Your task to perform on an android device: I need to look up legumes on the Migros pp because it's healthy for my family and I'm running low in my pantry.
Image 0: 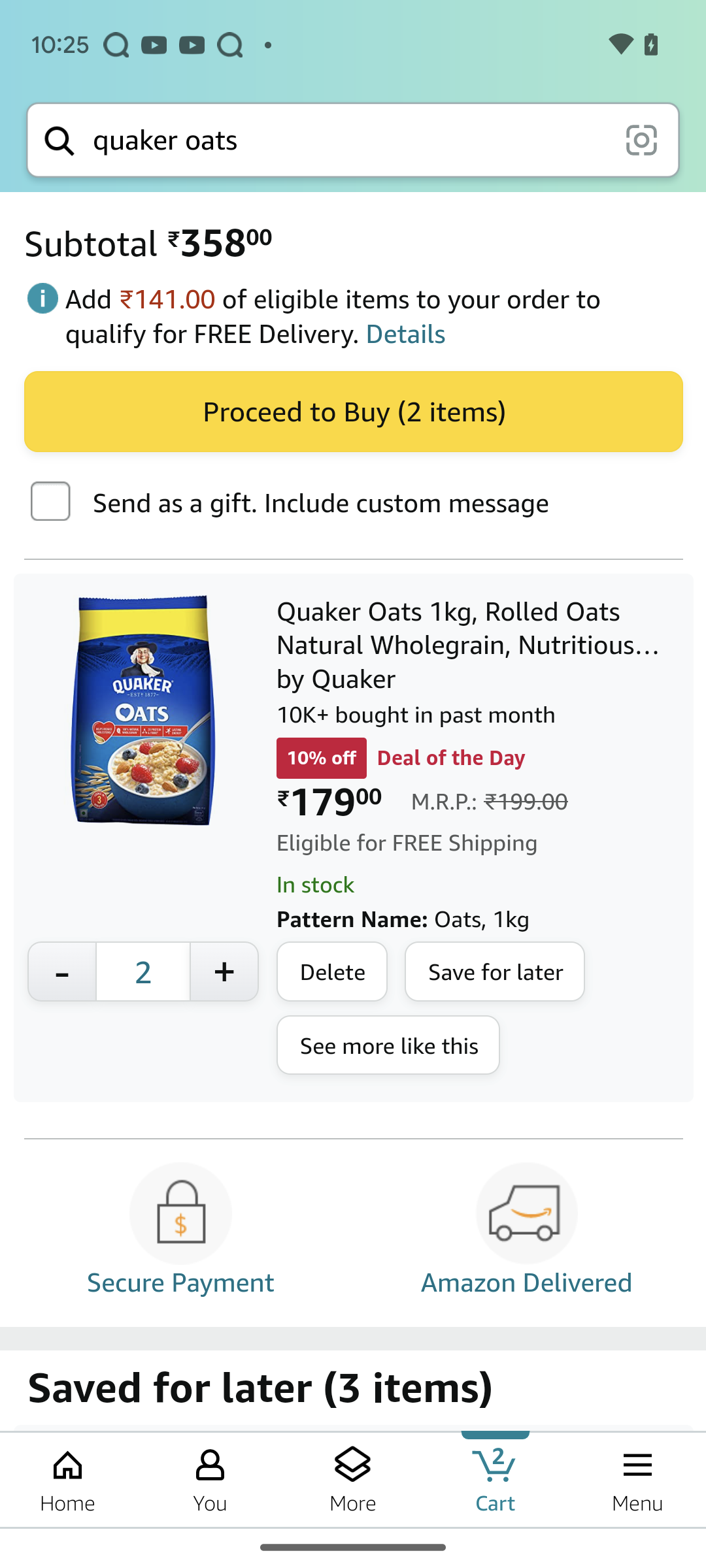
Open migros app
Step 0: open app "Migros"
Image 1: 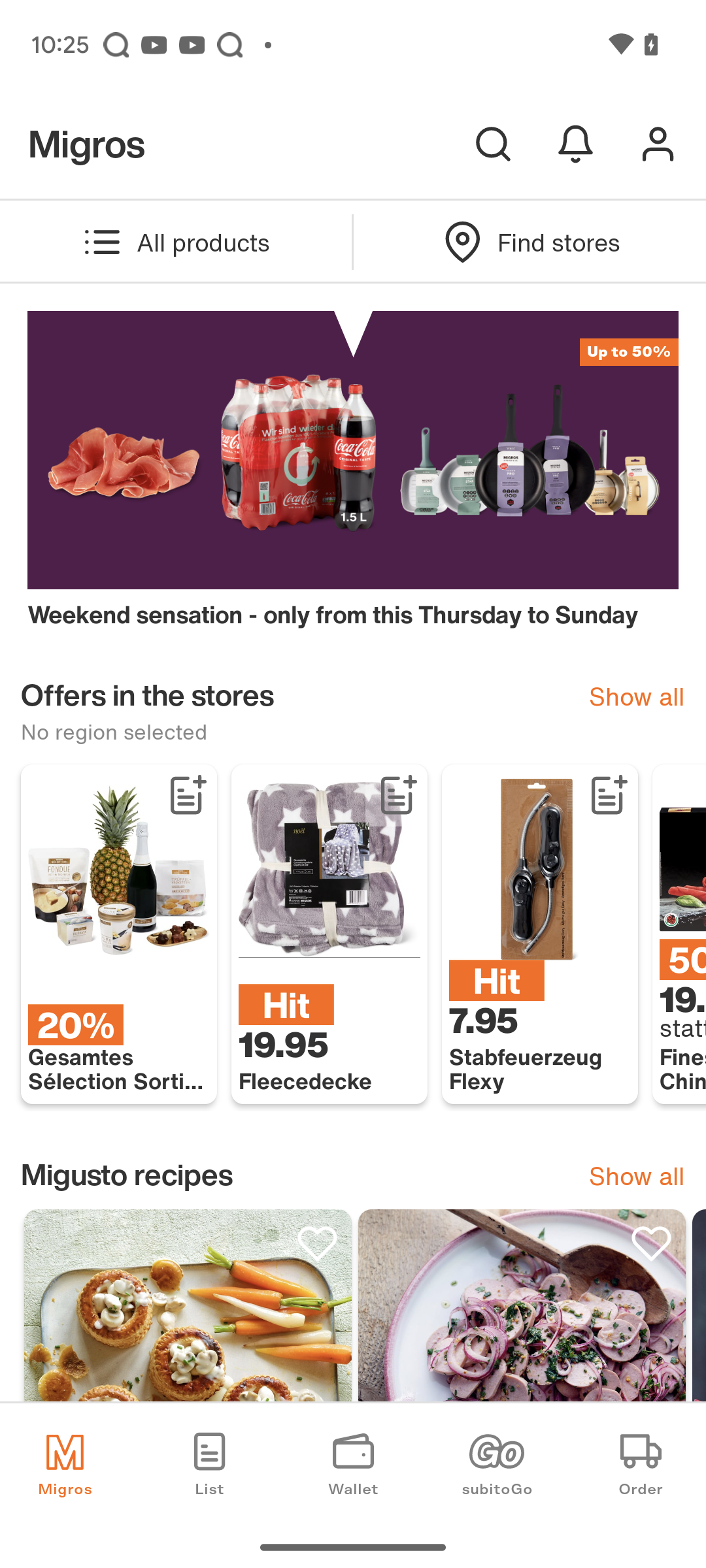
Click on the search icon at the top of the screen
Step 1: click (493, 144)
Image 3: 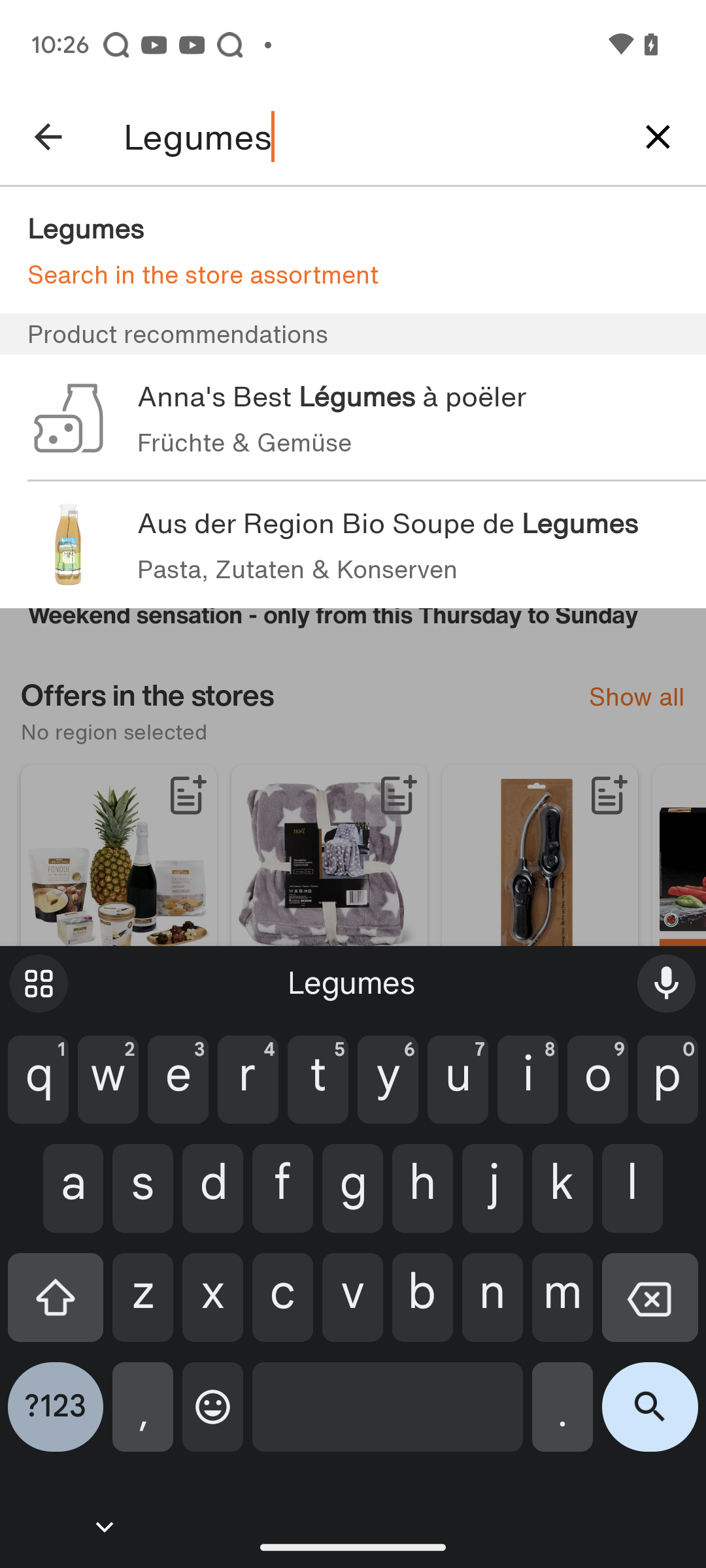
Click on the first suggested option
Step 3: click (353, 221)